Your task to perform on an android device: I went to Rio de Janeiro Beach over the weekend and took beach photos. View the first image of the beach in the Gallery App.
Image 0: 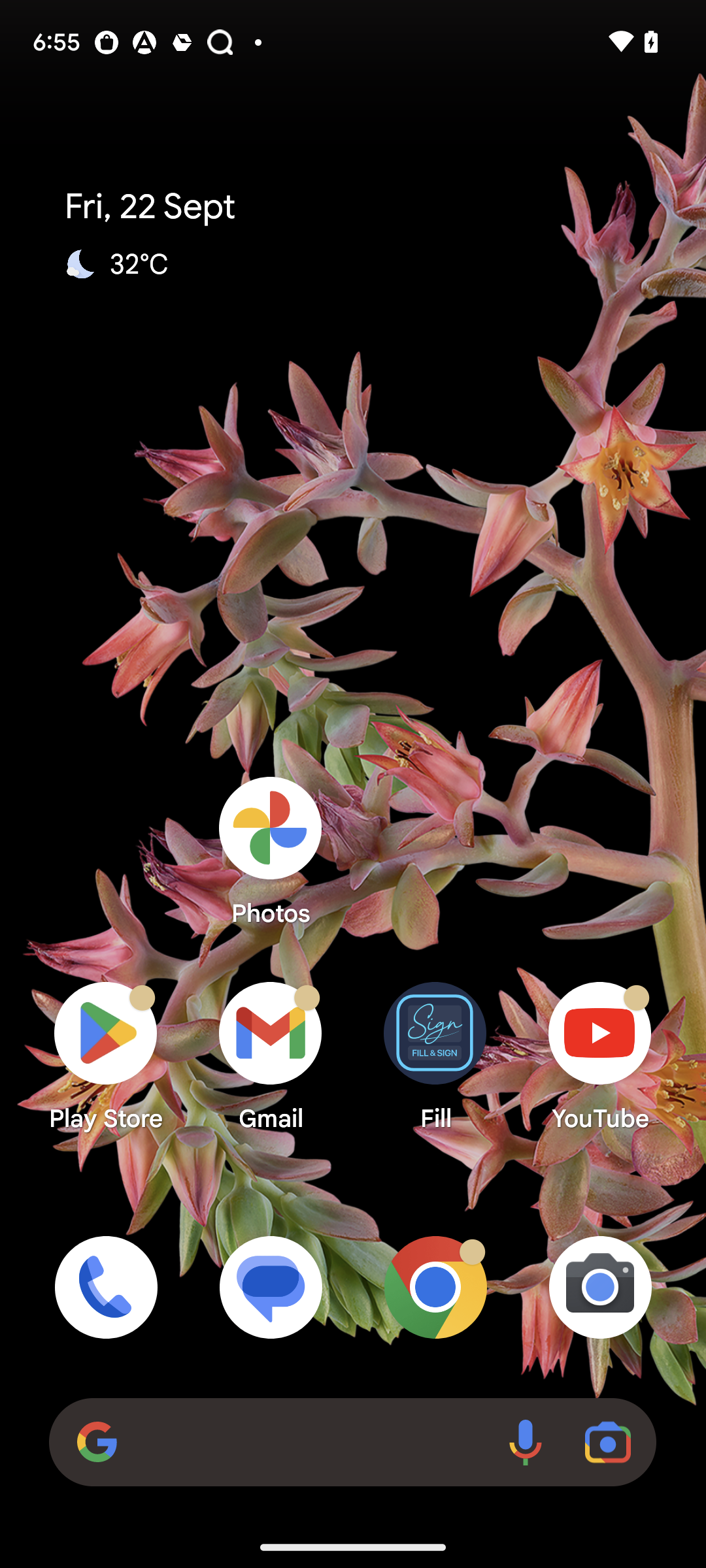
Open Gallery App
Step 0: open app "Gallery"
Image 1: 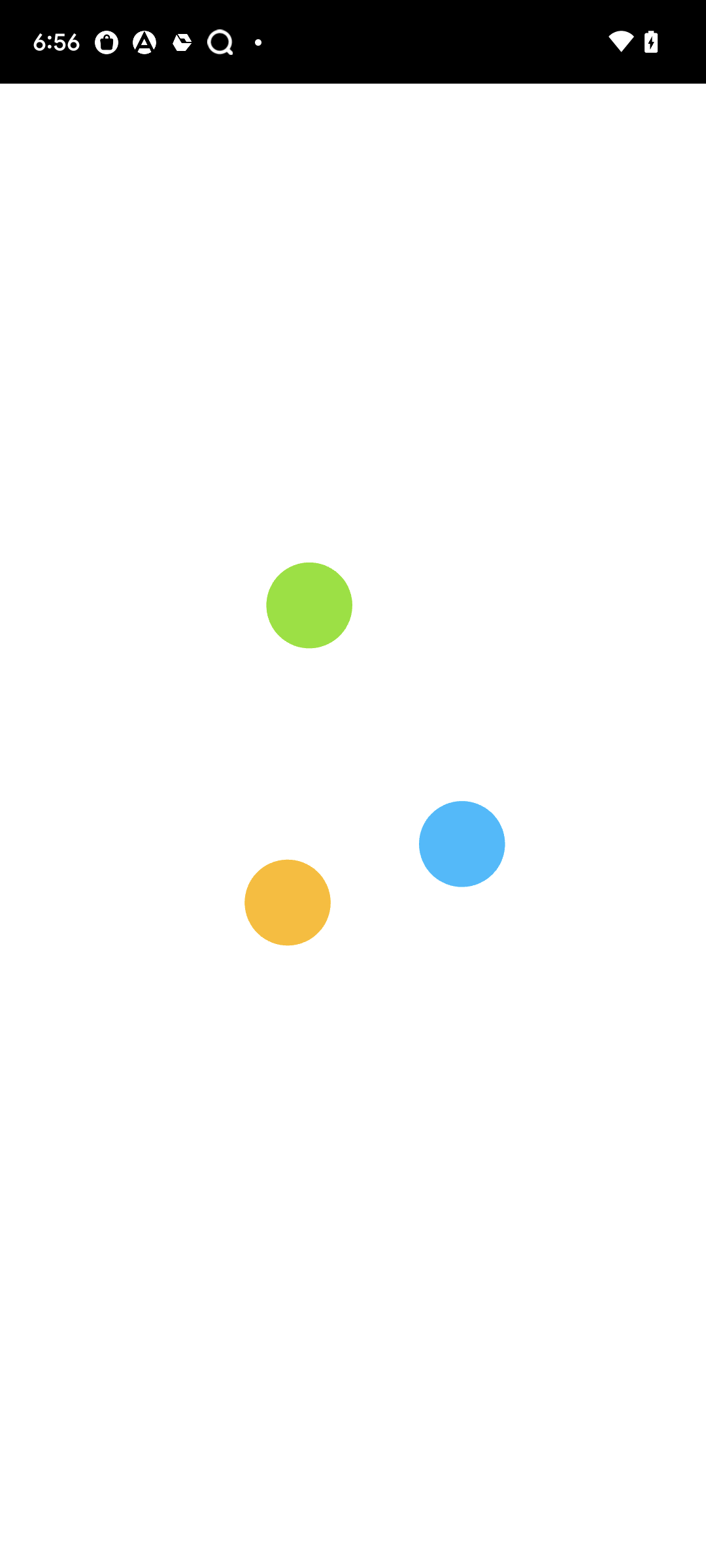
Open Gallery App
Step 1: wait
Image 3: 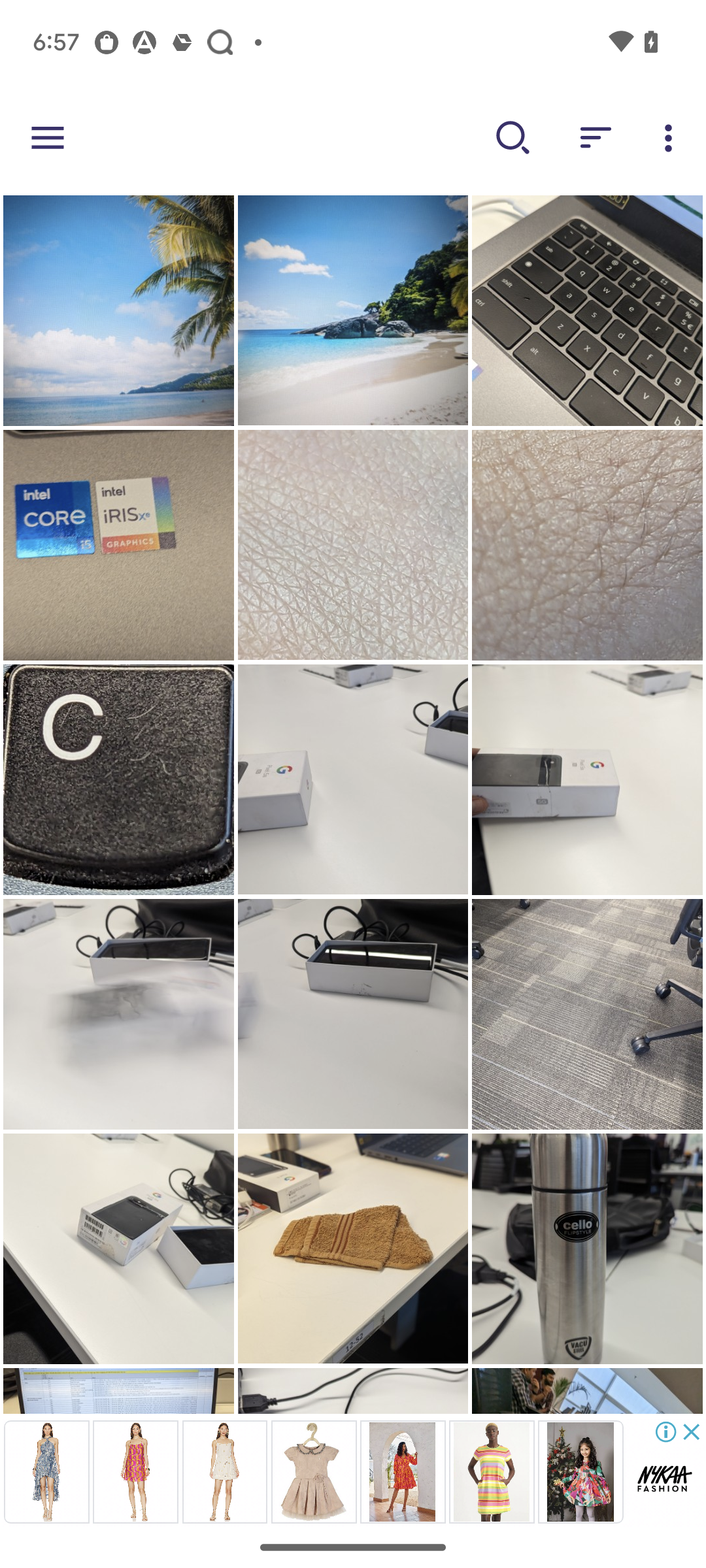
Click on the first beach photo
Step 3: click (122, 365)